Your task to perform on an android device: In the next few days, my friend is having his wedding ceremony. Search for Formal Shoes in the Amazon app.
Image 0: 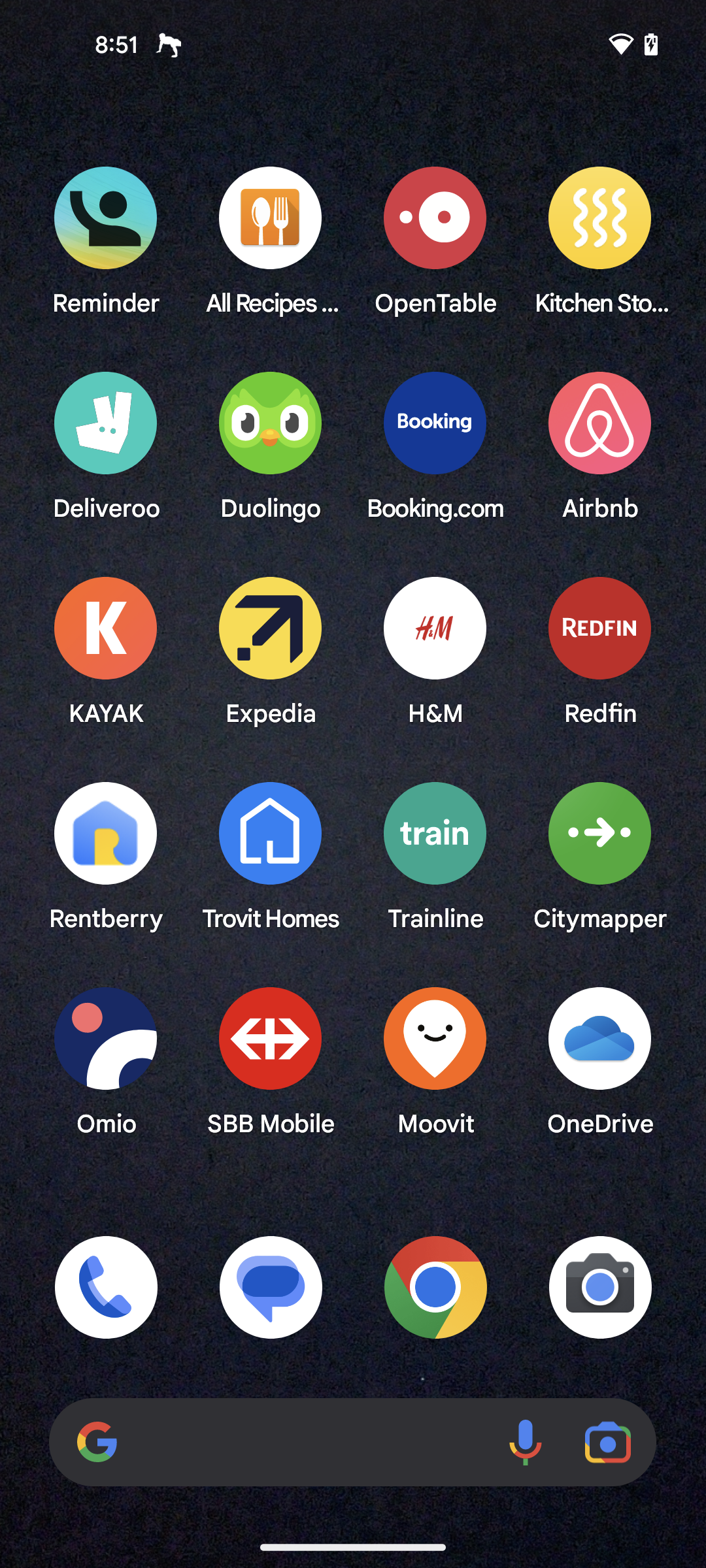
Open the Amazon app
Step 0: open app "Amazon"
Image 1: 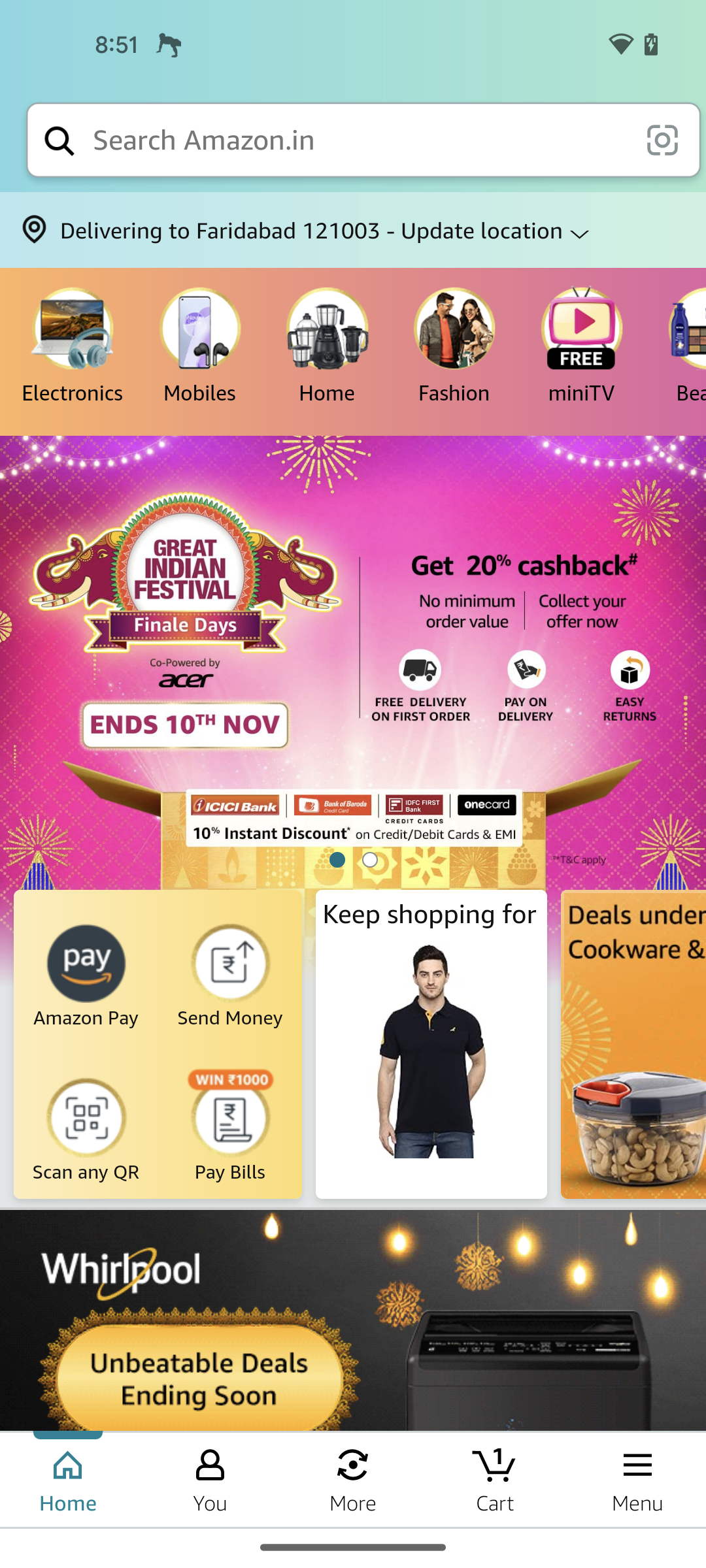
Go to the search bar at the top of the screen
Step 1: click (358, 140)
Image 2: 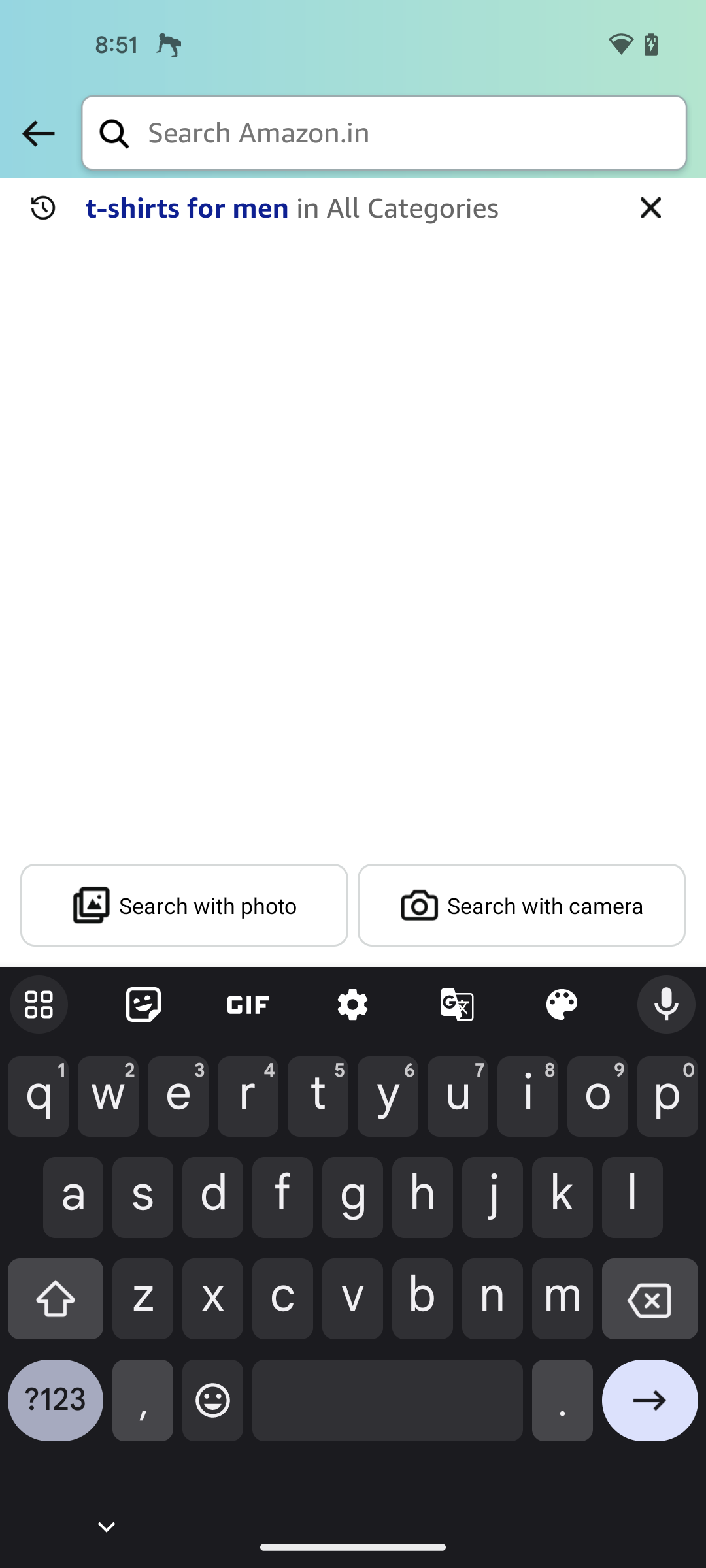
Type Formal shoes in the search bar
Step 2: type "Formal shoes"
Image 3: 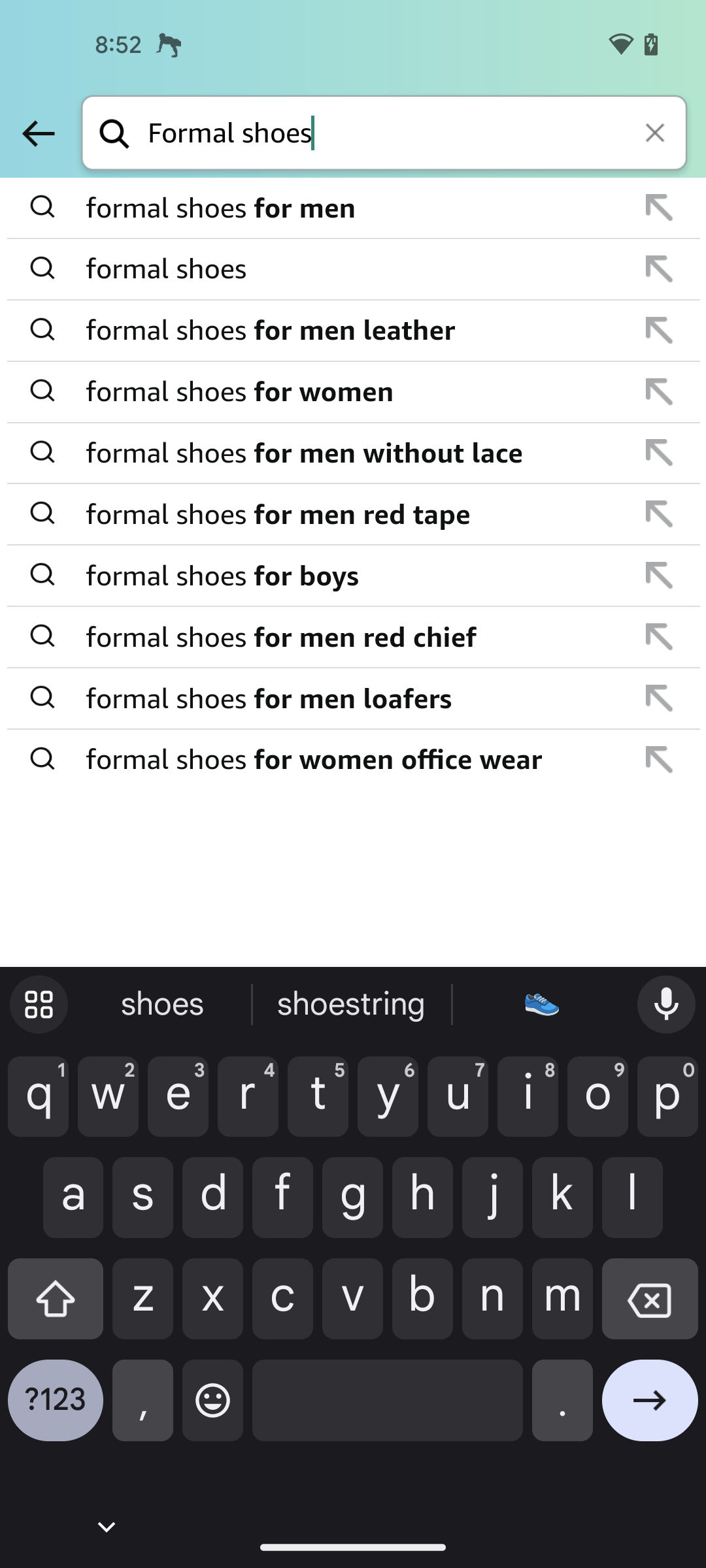
Click on the first suggested result 
Step 3: click (354, 208)